Your task to perform on an android device: Save the Contact information form
Image 0: 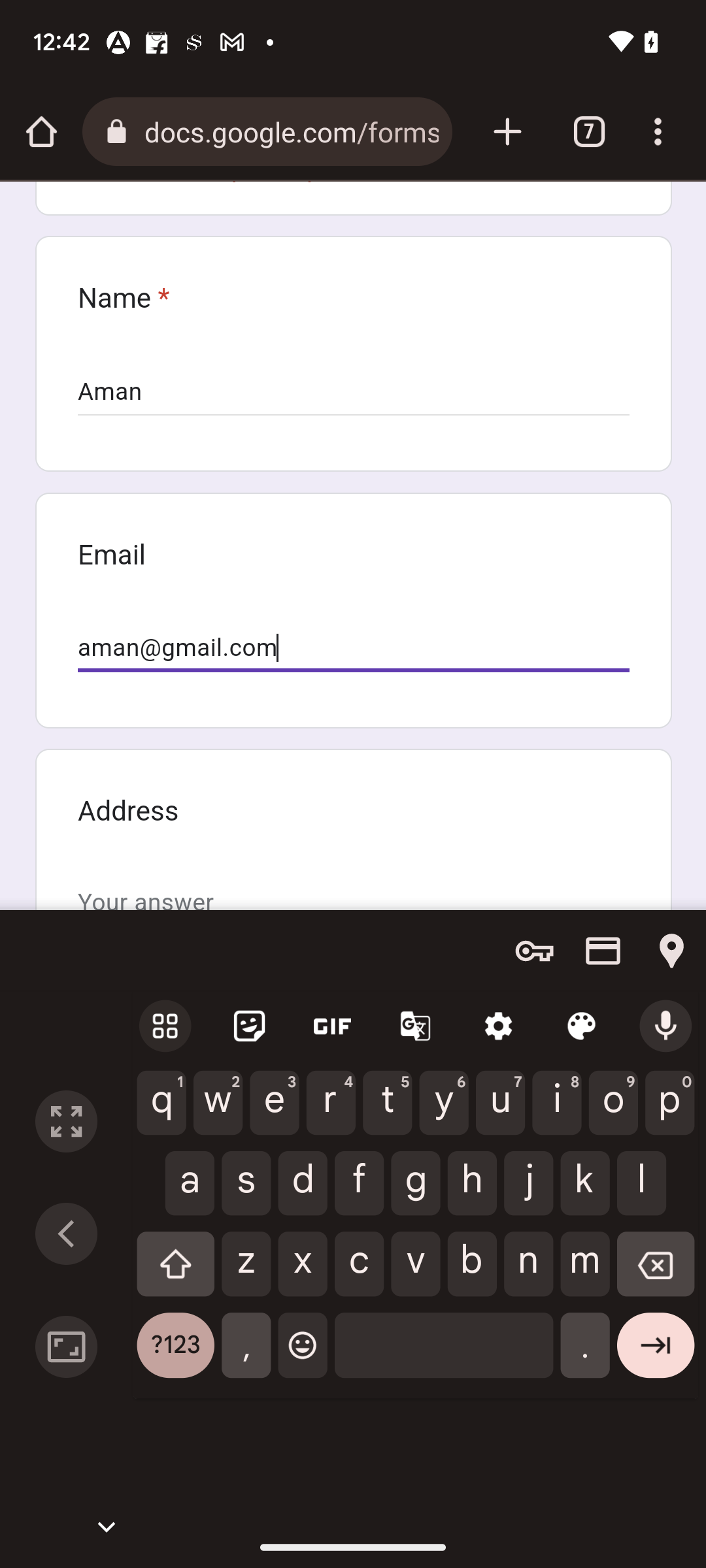
Swipe down on the screen
Step 0: scroll up
Image 1: 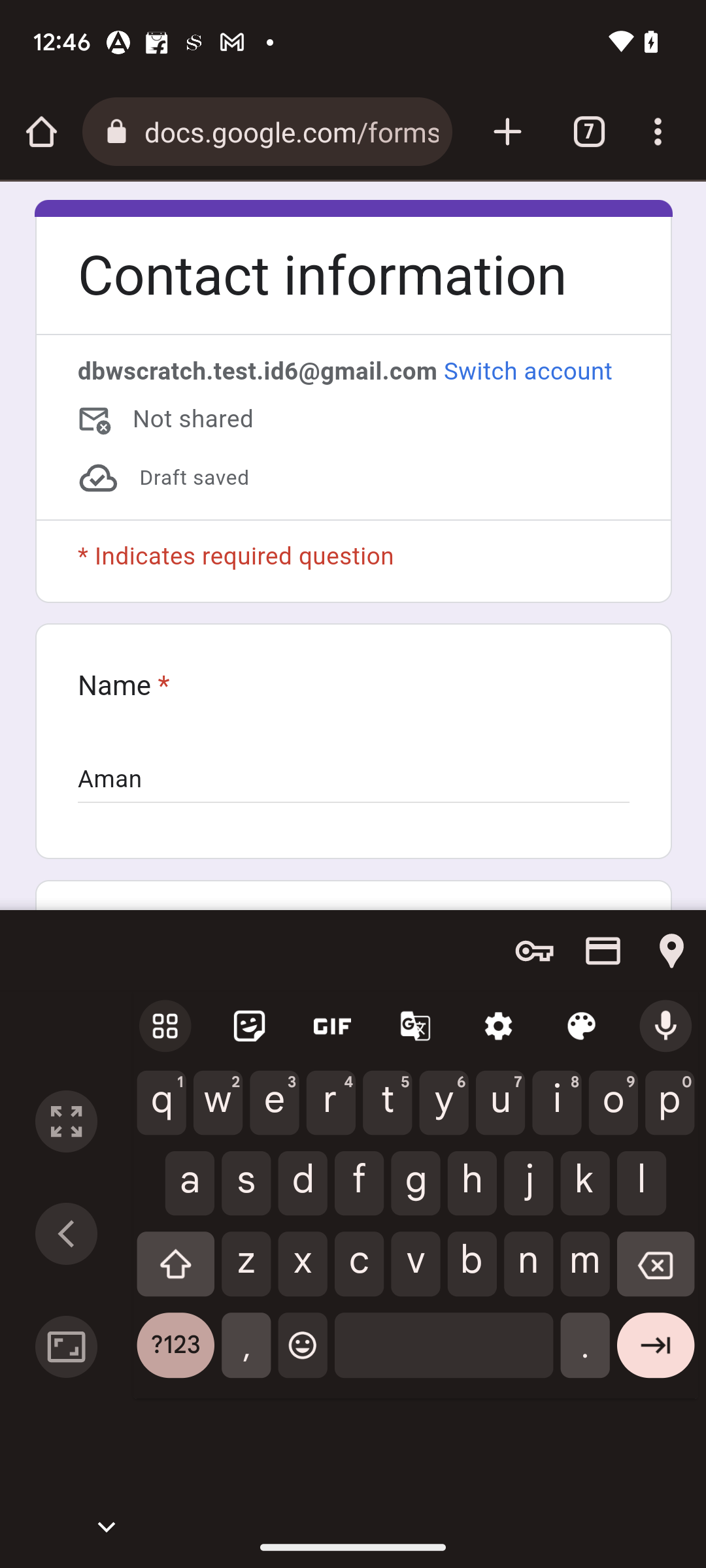
Click on the cloud icon of Draft saved
Step 1: click (354, 546)